Your task to perform on an android device: I am looking for a new smart phone for me, so browse for the "iPhone 15 Pro Max (256GB) in Blue Titanium" on the Flipkart app.
Image 0: 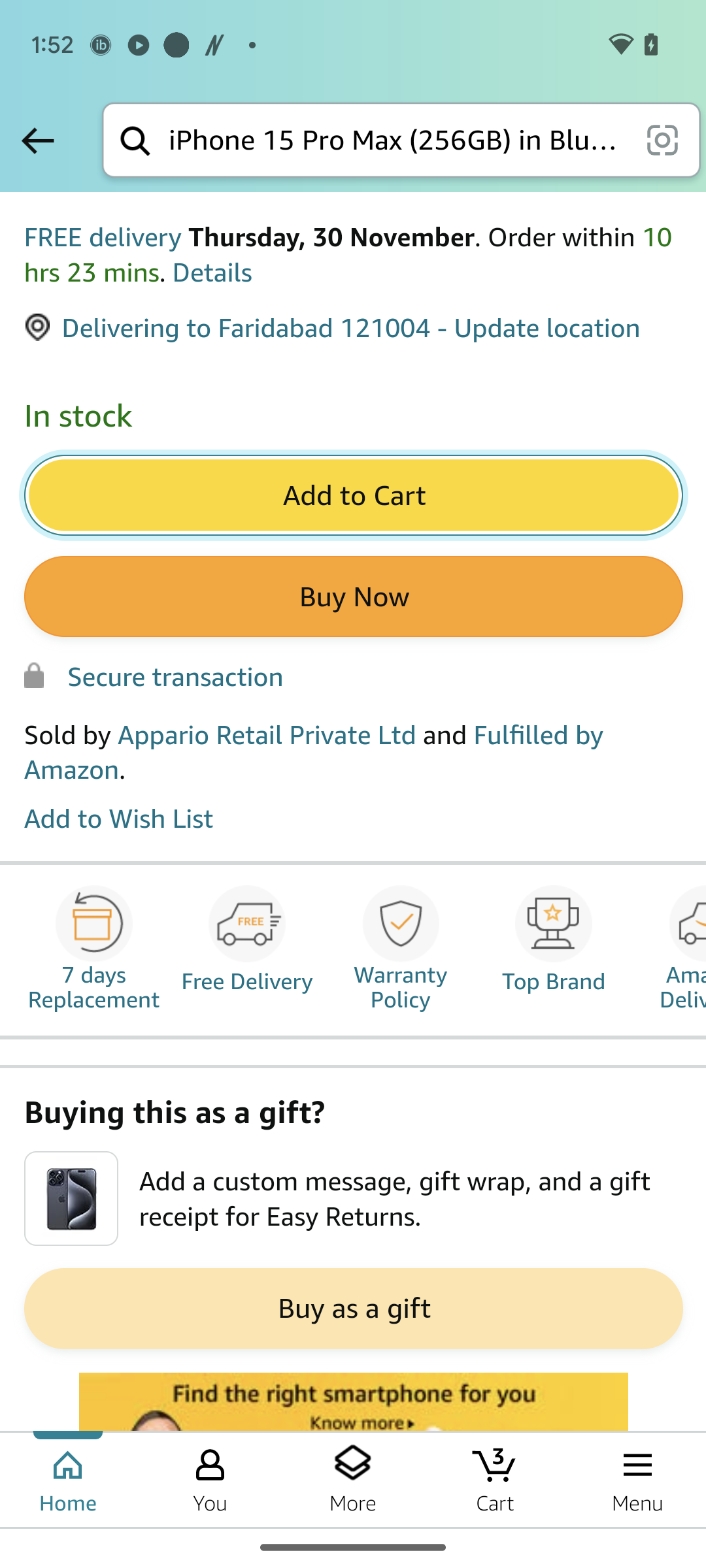
Open the flipkart app.
Step 0: open app "Flipkart"
Image 1: 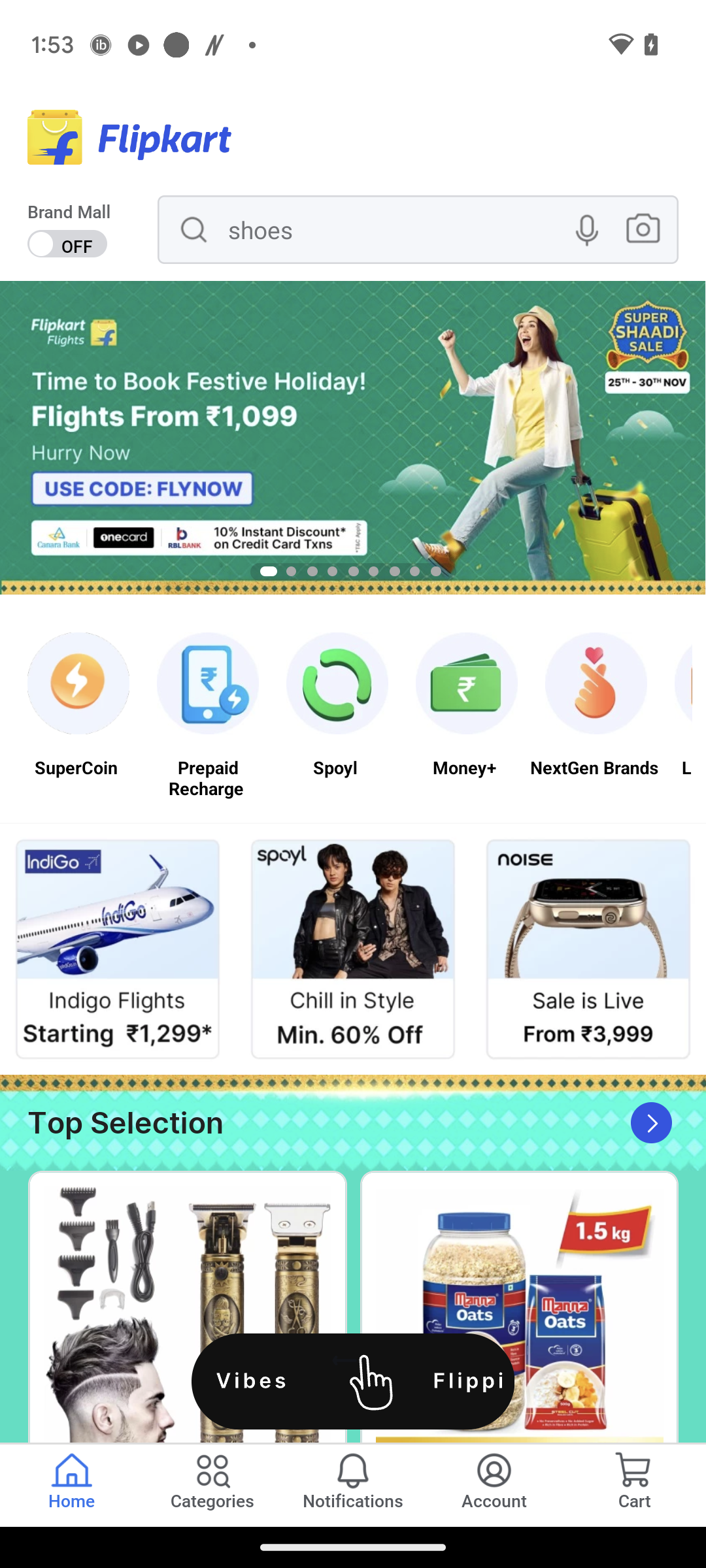
Click on the search box.
Step 1: click (397, 241)
Image 2: 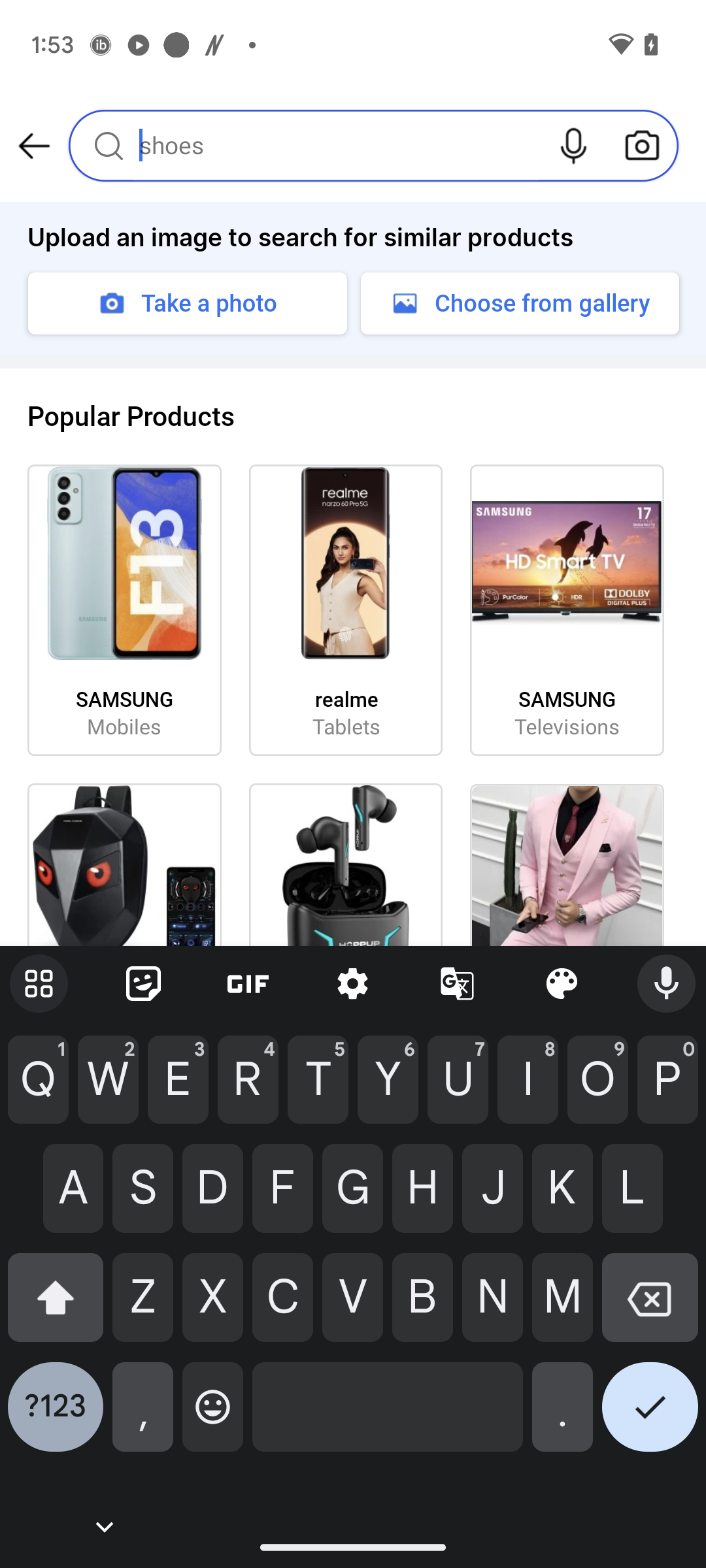
Type "iPhone 15 Pro Max (256GB) in Blue Titanium" in the search box.
Step 2: type "iPhone 15 Pro Max (256GB) in Blue Titanium"
Image 3: 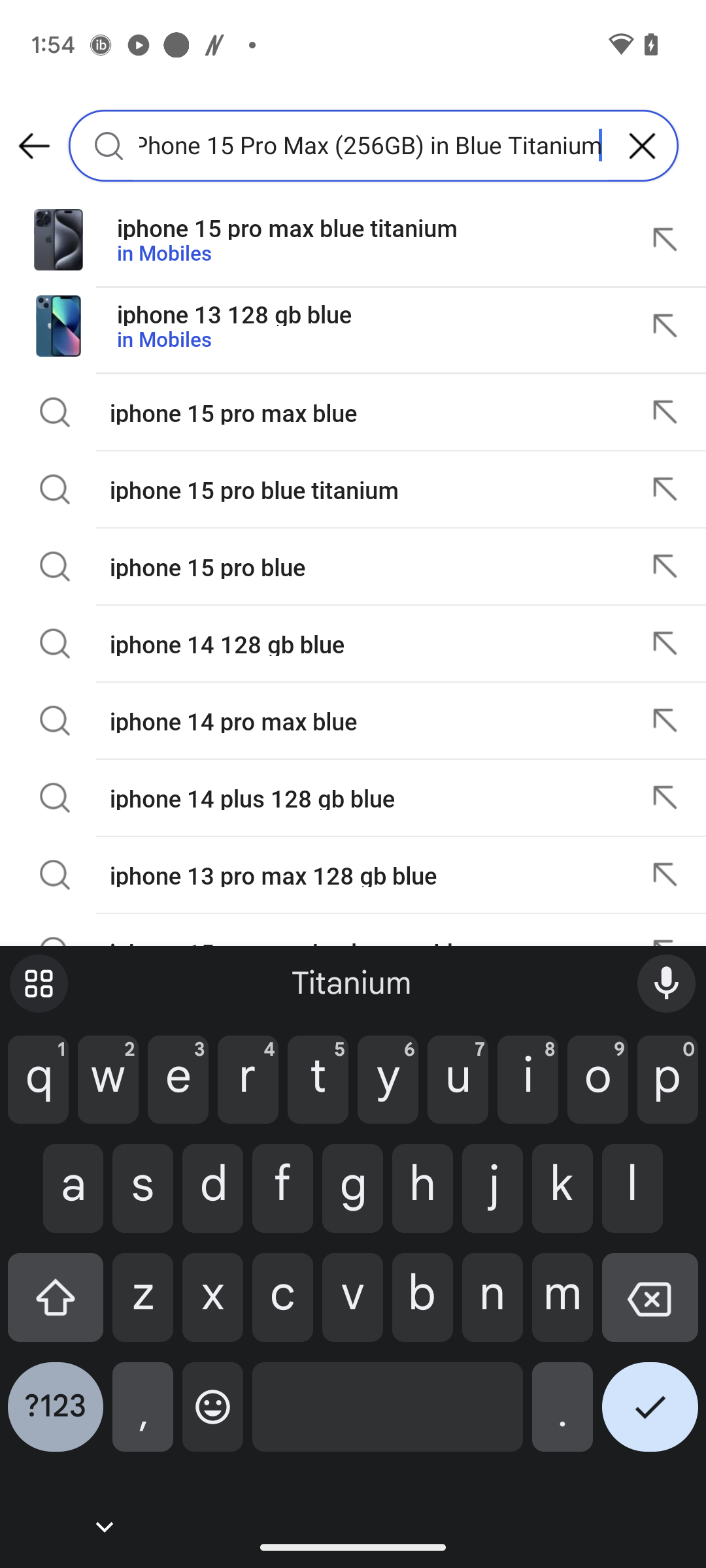
Click on the right tick icon at the bottom right corner of the Keyboard.
Step 3: click (650, 1417)